Your task to perform on an android device: The fourth product on the list, smart robot vacuum, appears to be fascinating for my purposes, thus I'd like to read more details about it.
Image 0: 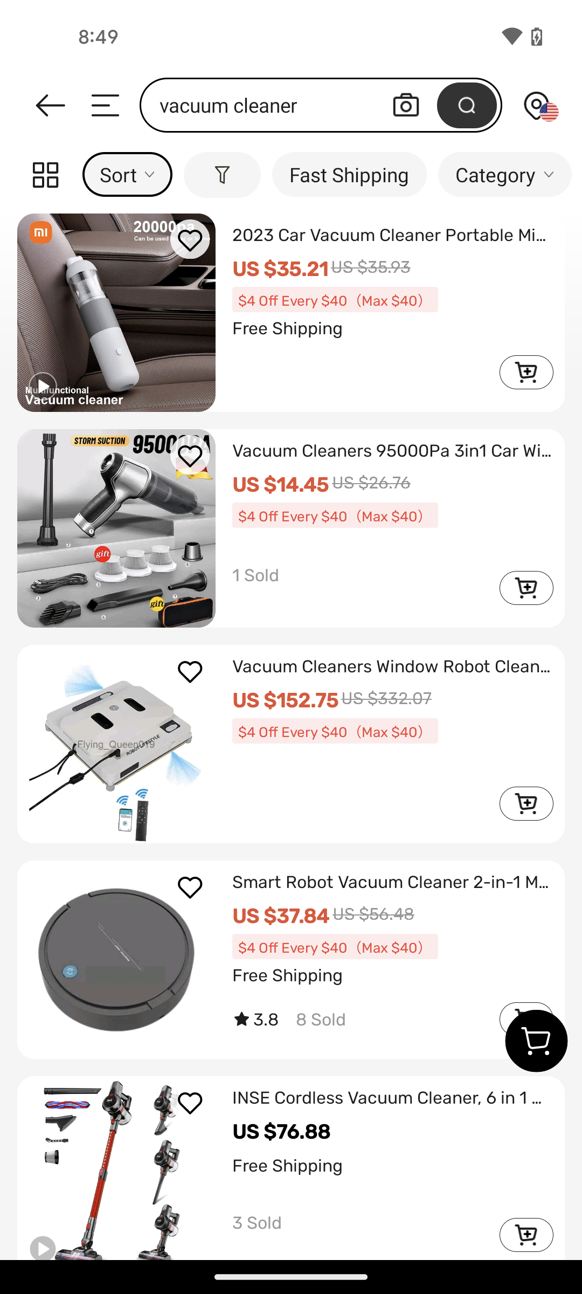
click on the fourth product
Step 0: click (393, 879)
Image 1: 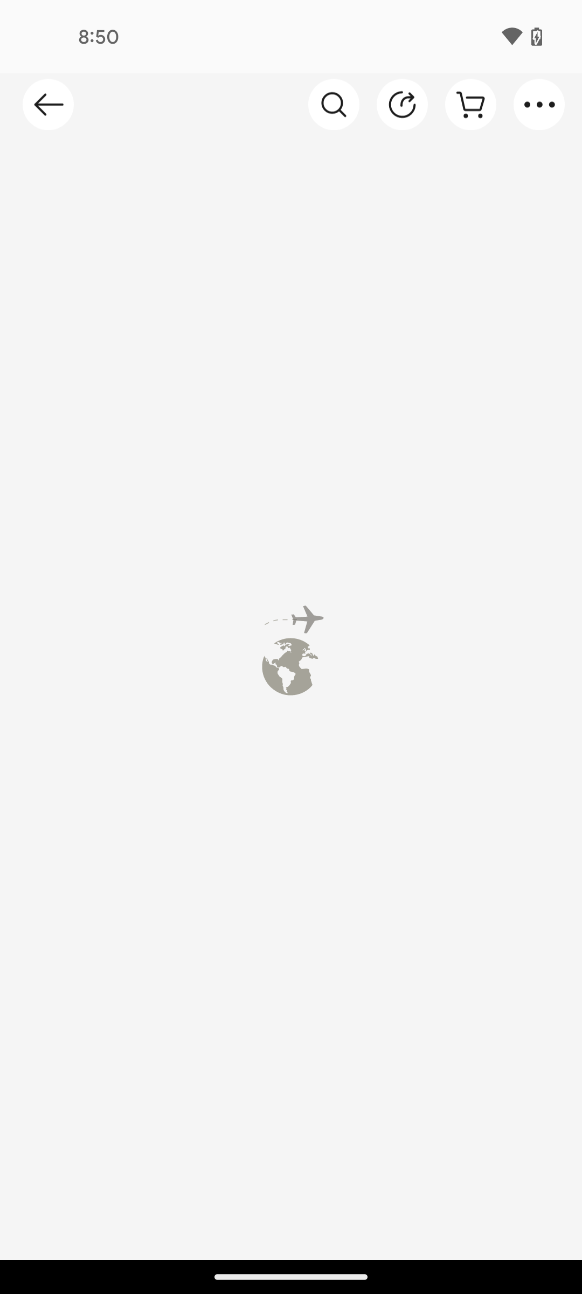
click on the fourth product
Step 1: wait
Image 2: 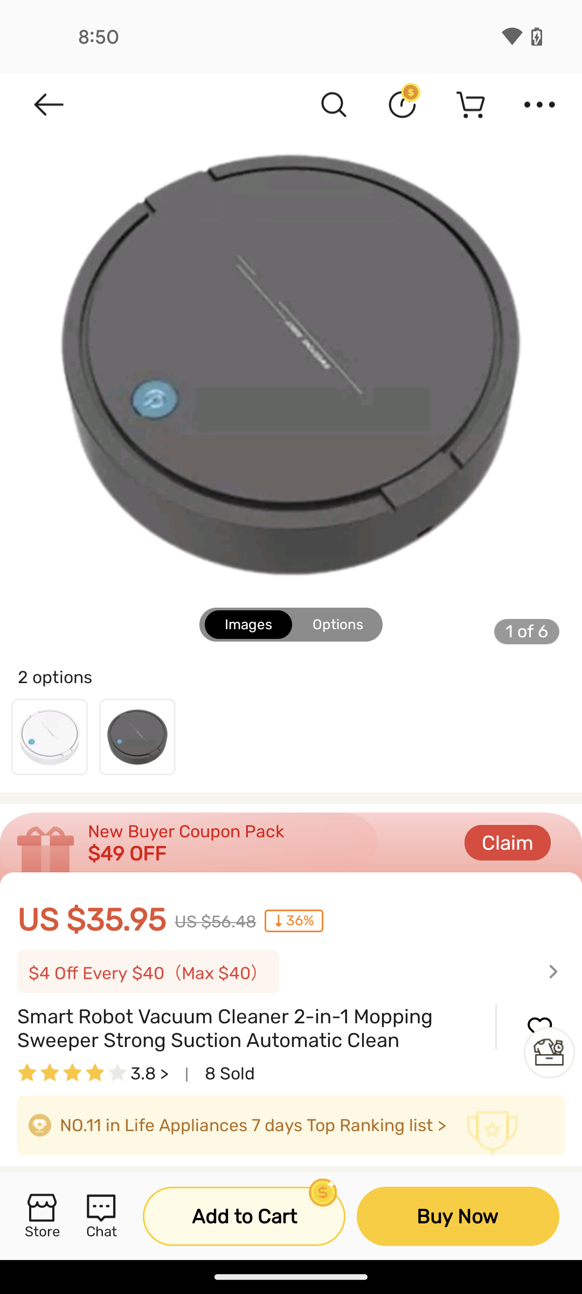
scroll down to see details
Step 2: scroll down